Your task to perform on an android device: Now that I have some free time, I should enroll in a French class and make the most of it by utilizing the Duolingo app.
Image 0: 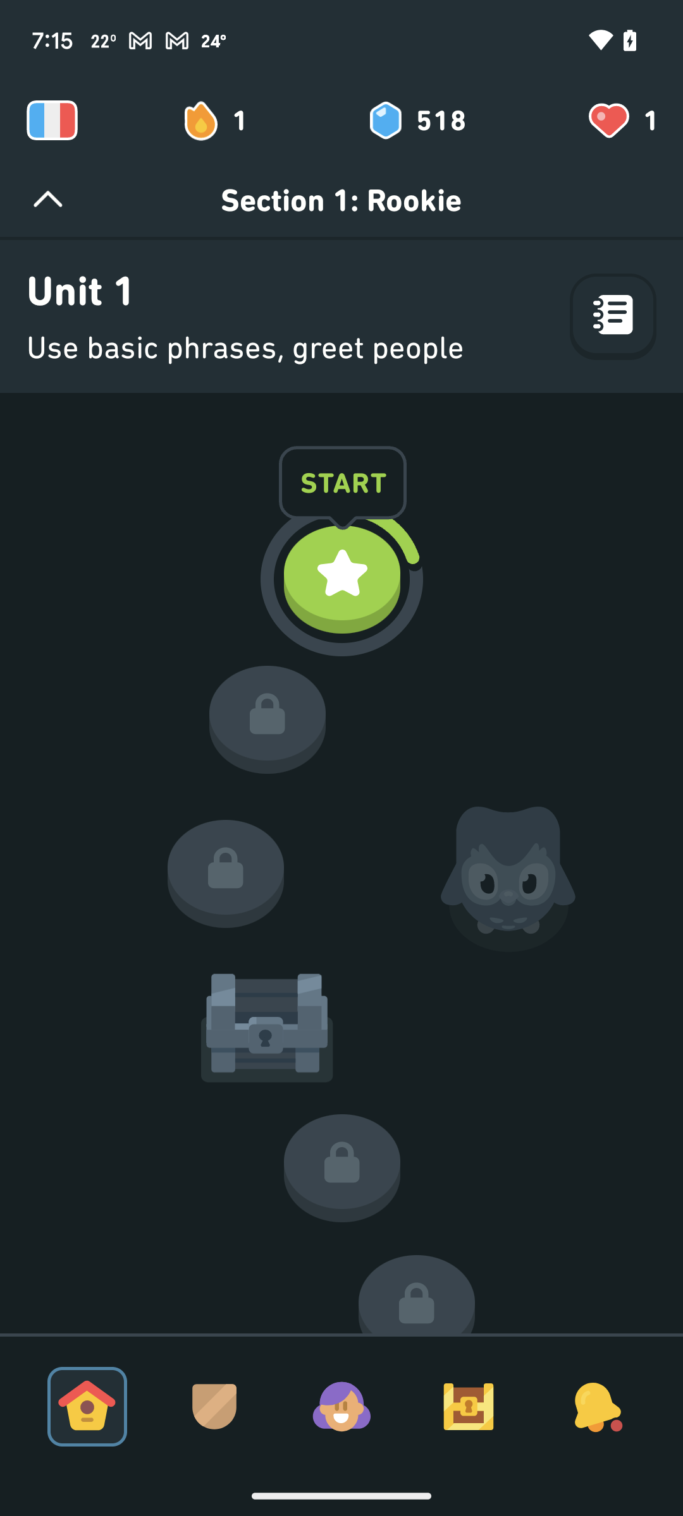
Click on the star icon to start the lesson
Step 0: click (341, 579)
Image 2: 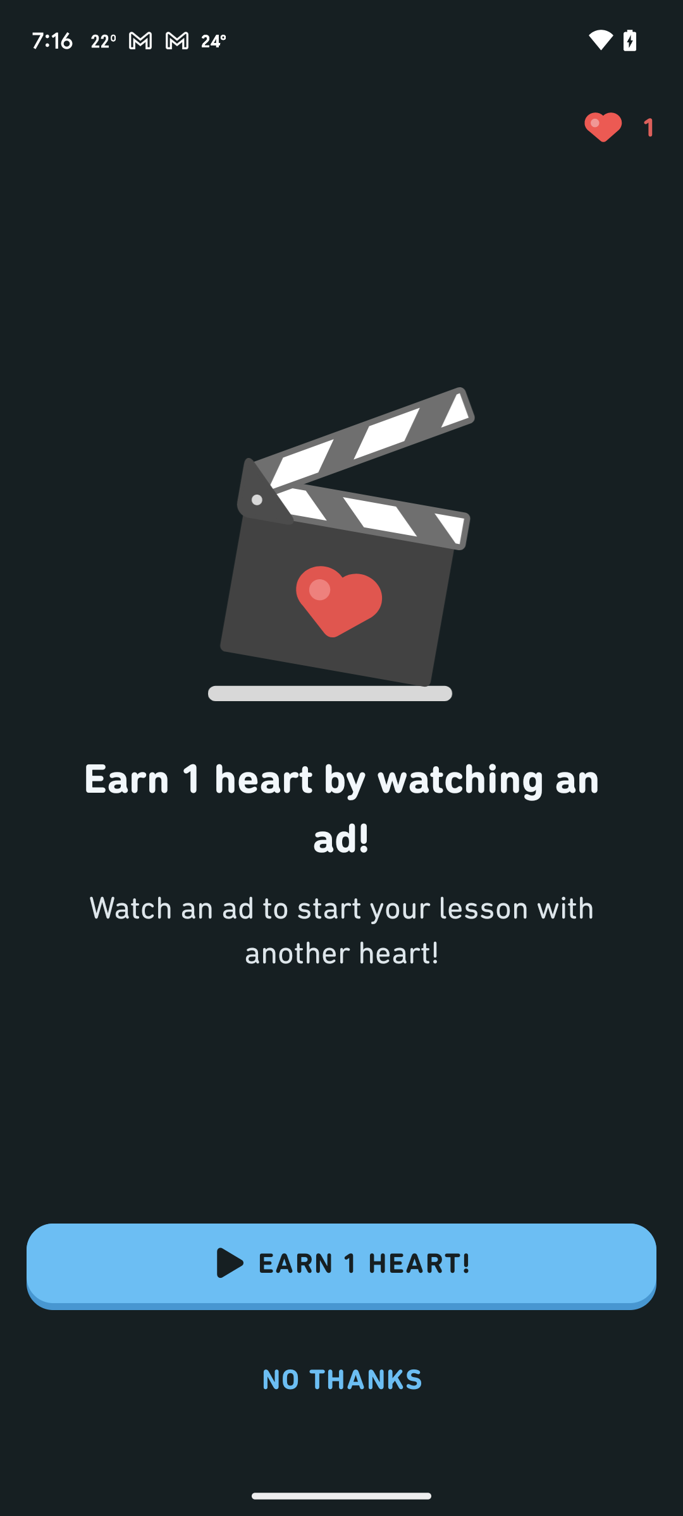
Click on the no thanks button
Step 2: click (341, 1380)